Your task to perform on an android device: Slip On Breathe Mesh Walking Shoes are looking good for me. View the details of the same in TEMU app.
Image 0: 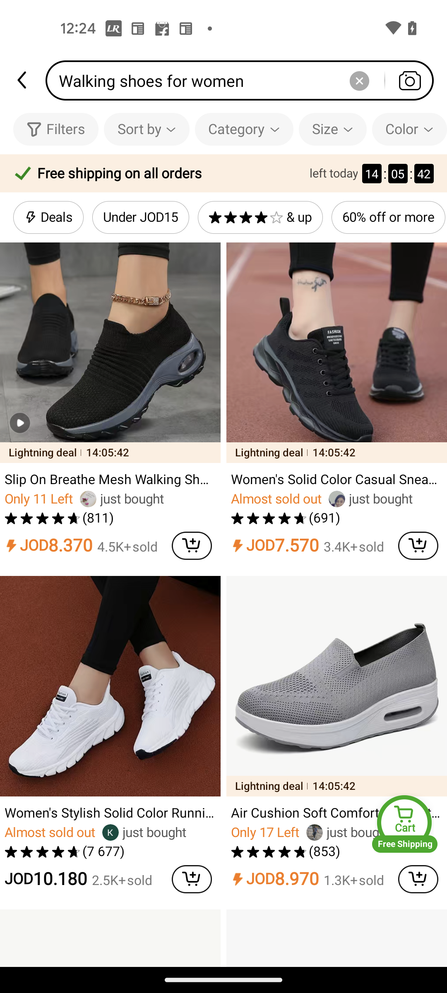
Open the Slip On Breathe Mesh Walking Shoes product
Step 0: click (110, 405)
Image 1: 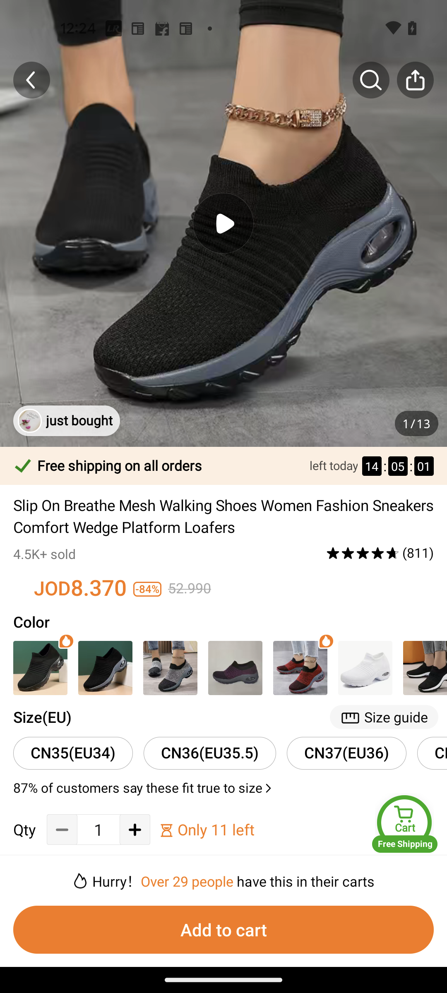
Swipe up to product details
Step 1: scroll down
Image 2: 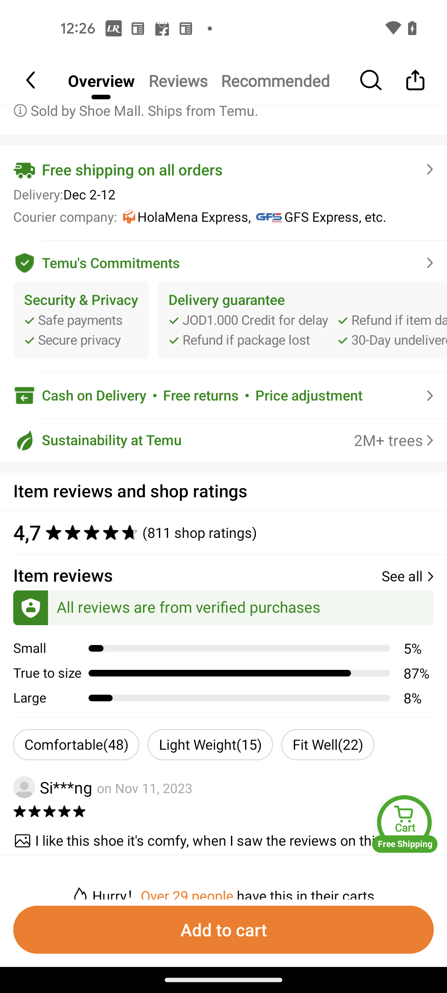
Swipe up to product details
Step 2: scroll down